Your task to perform on an android device: Rename the Gallery_1695401456546 file as office pic in the Drive app .
Image 0: 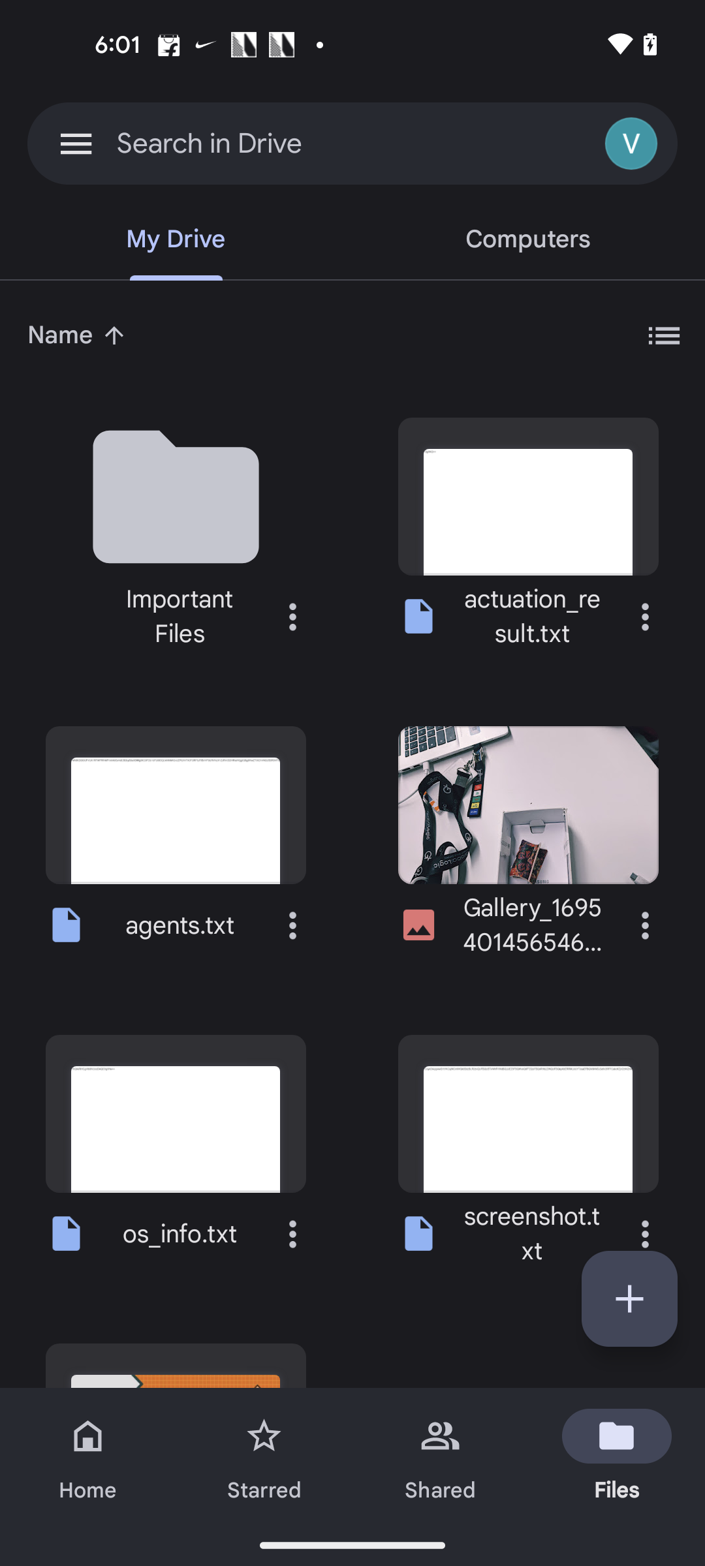
Click on the three dots more button of the Gallery_1695401456546 file
Step 0: click (645, 925)
Image 1: 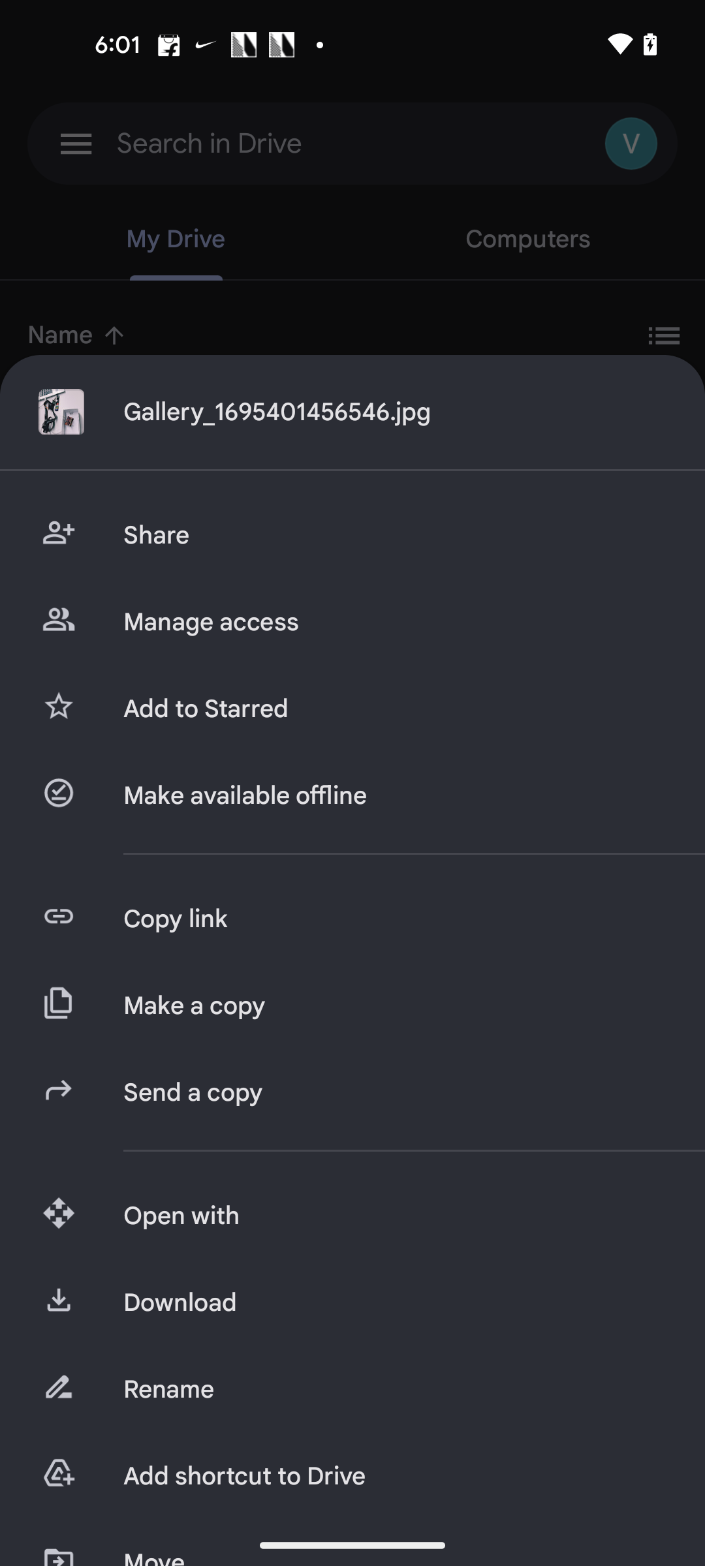
Click on the Rename button
Step 1: click (393, 1389)
Image 2: 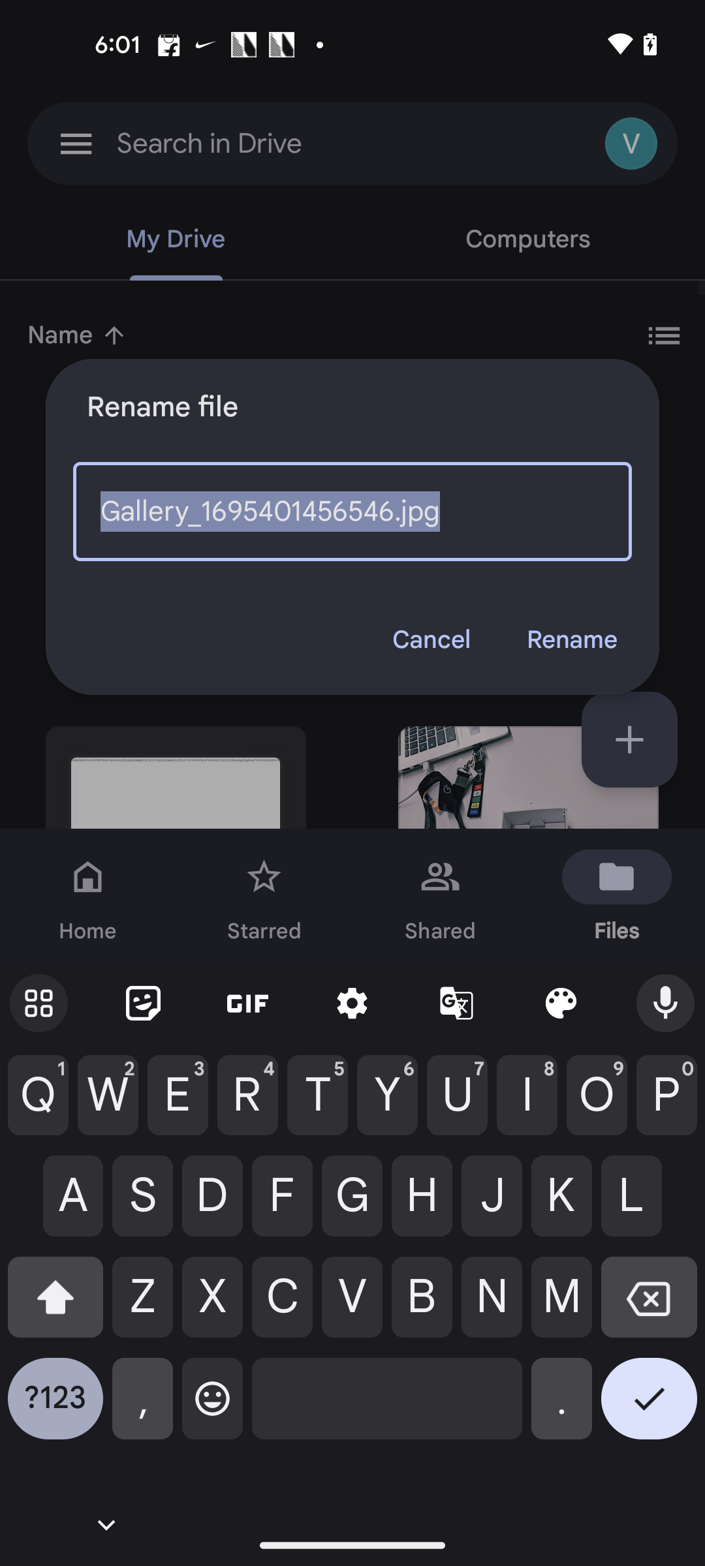
Rename the file as office pic
Step 2: type "office pic"
Image 3: 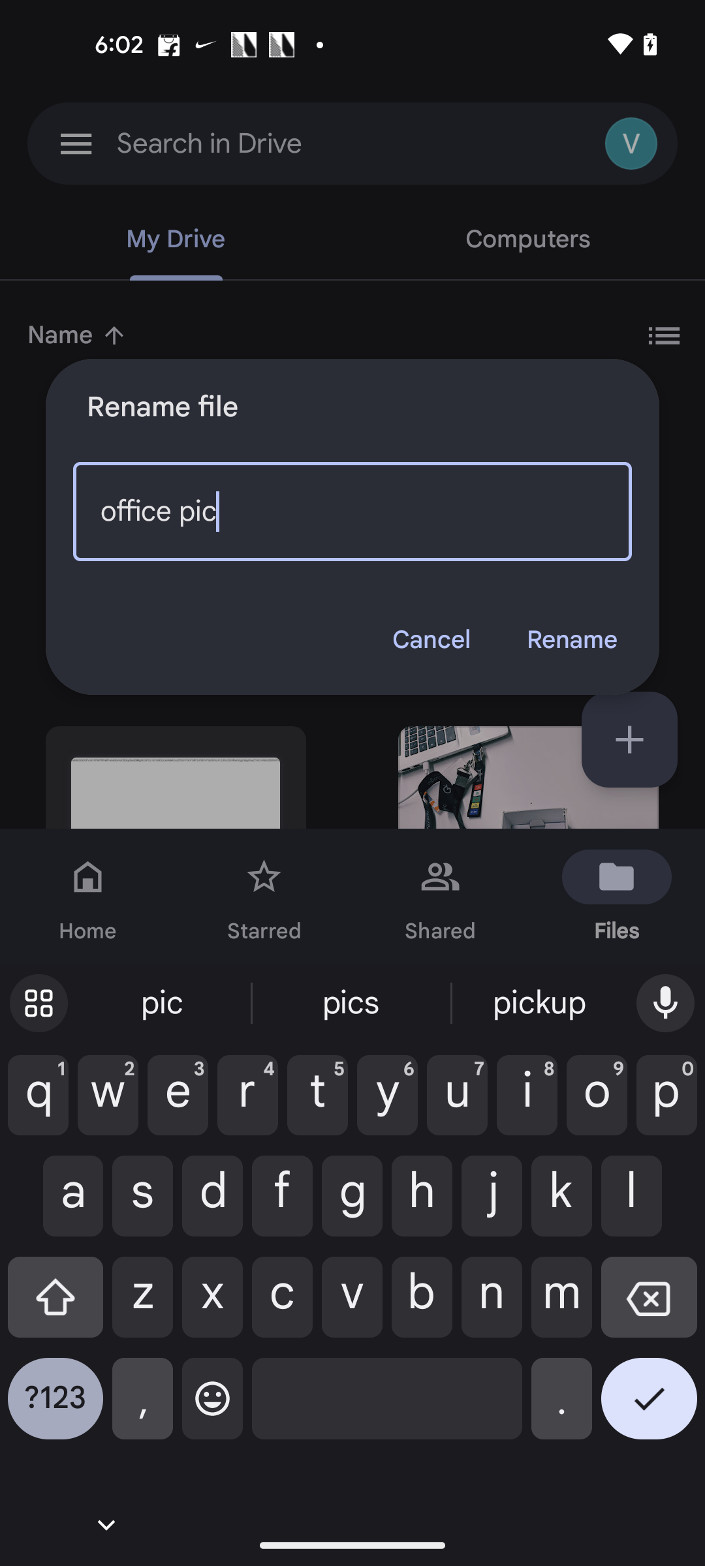
Click on the Rename button in the Drawer
Step 3: click (571, 639)